Your task to perform on an android device: Open my favorite music artist's videos, Georges Bizet, and share videos of my friend by email on the Vimeo app.
Image 0: 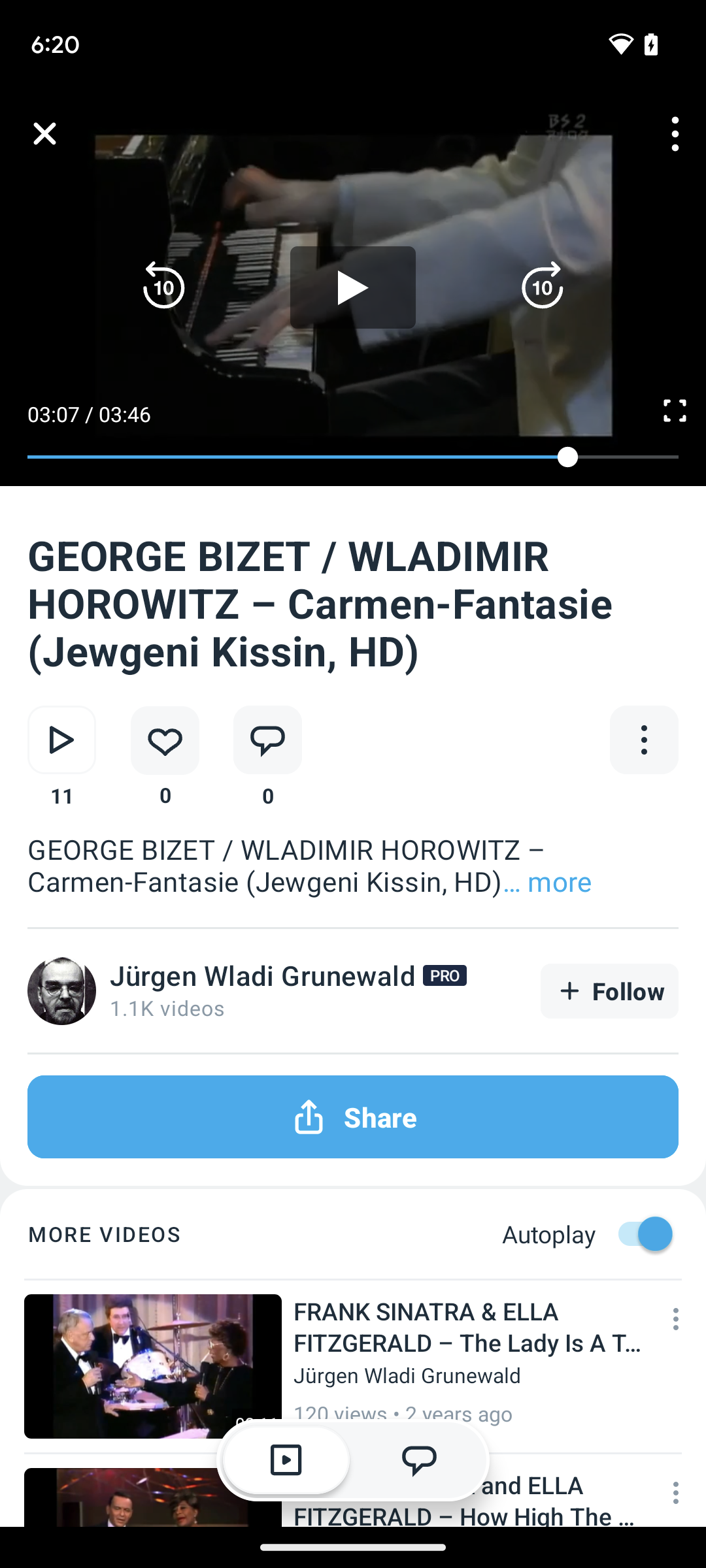
Tap on the share icon present on the screen.
Step 0: click (353, 1117)
Image 1: 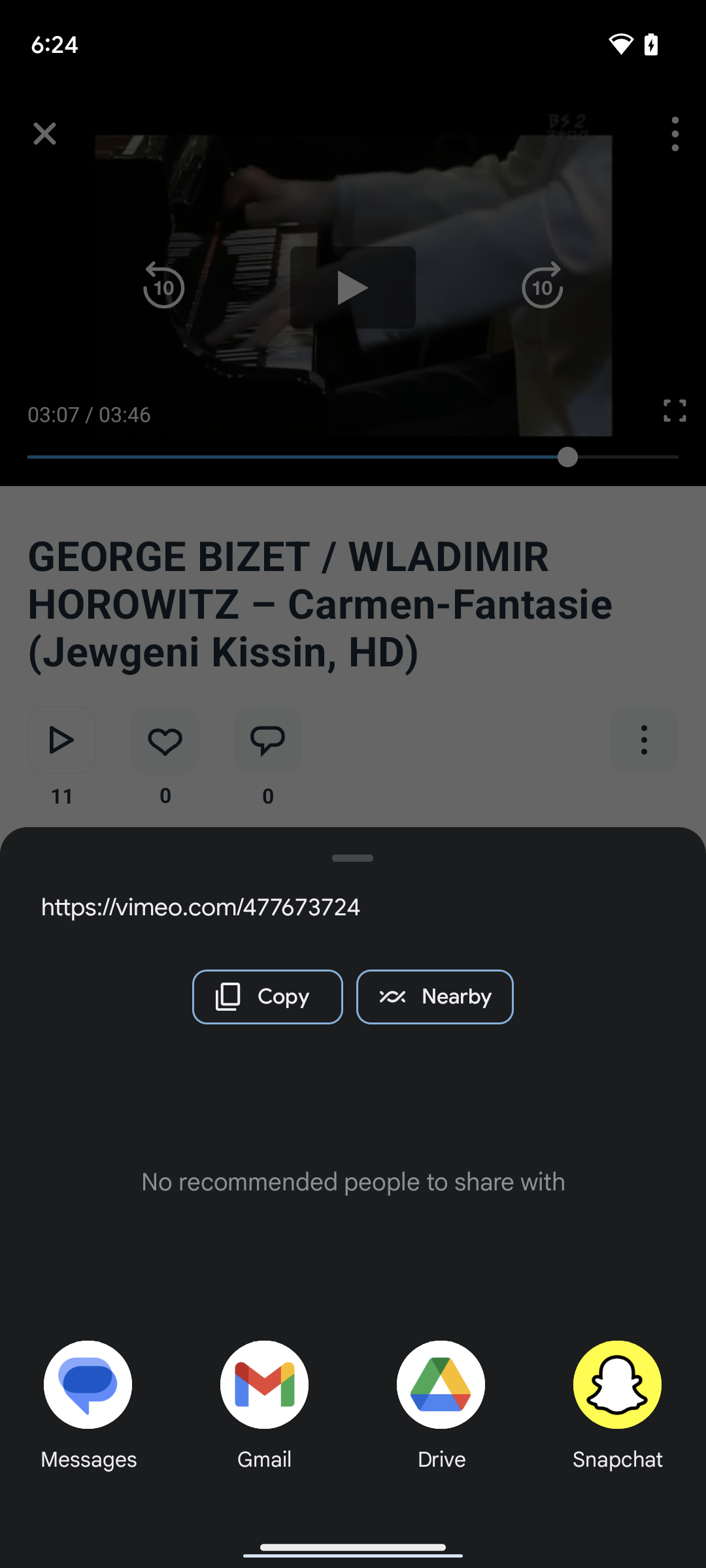
Tap on gmail present on the screen.
Step 1: click (263, 1408)
Image 3: 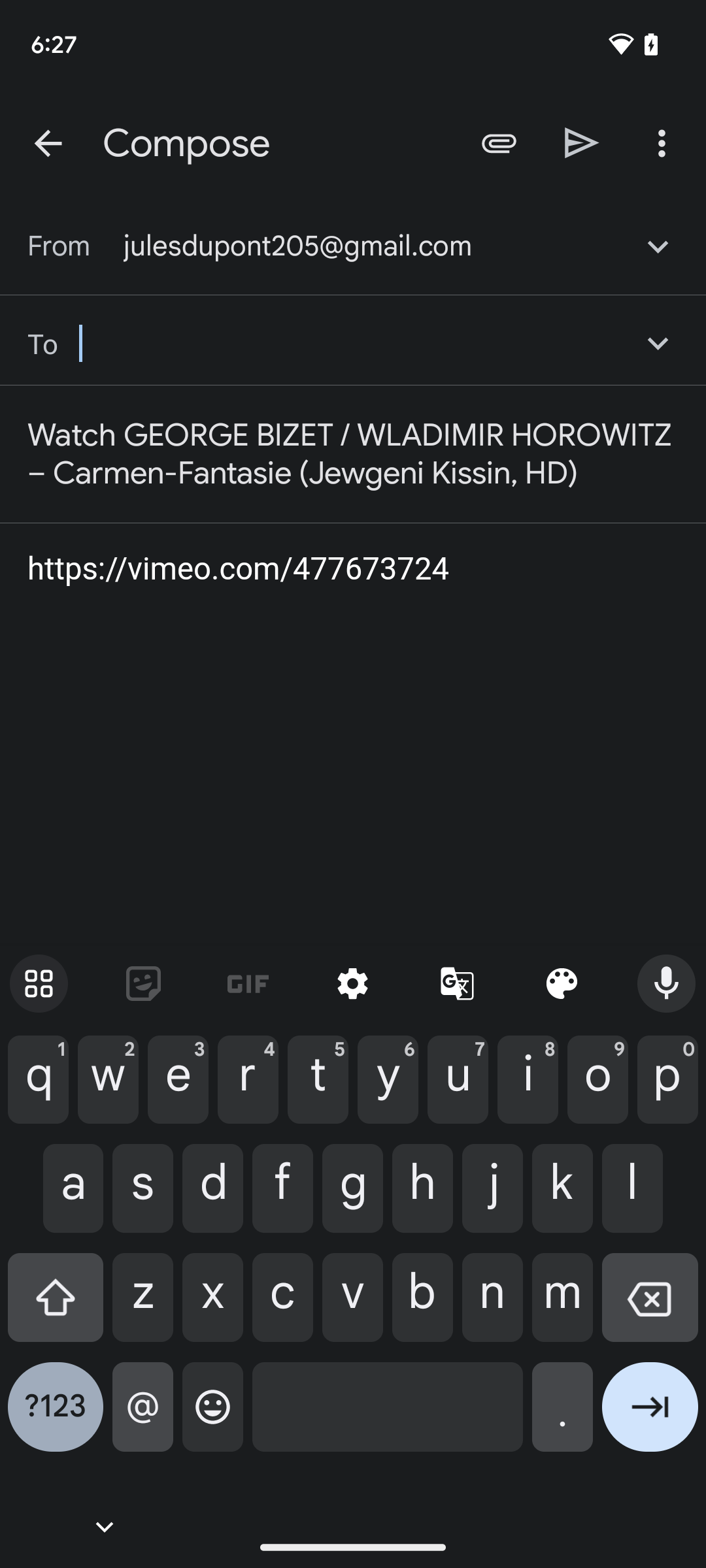
Share the video at amelia.miller2709@gmail.com.
Step 3: type "Amelia.miller2709@gmail.com"
Image 4: 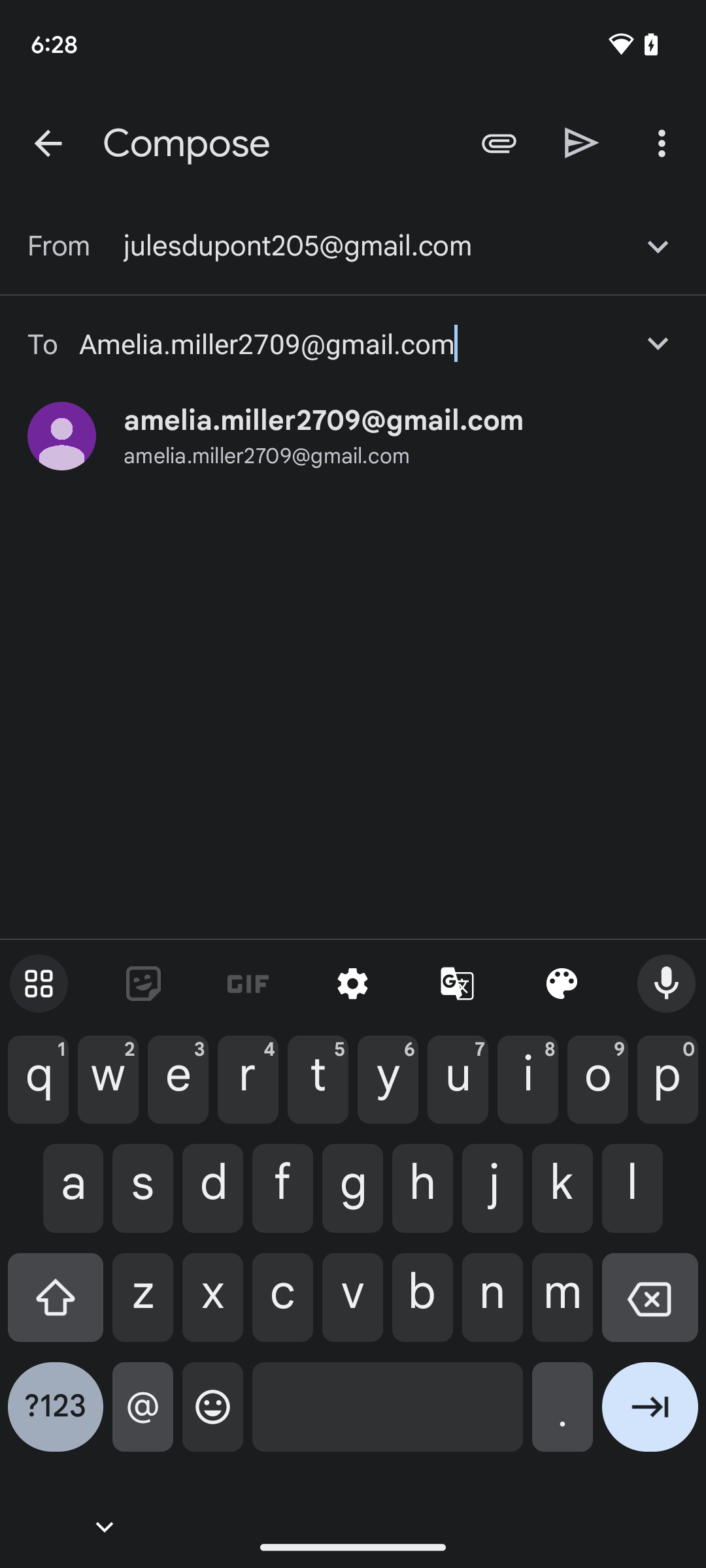
Tap on the arrow present at the bottom right corner of the screen.
Step 4: click (650, 1417)
Image 5: 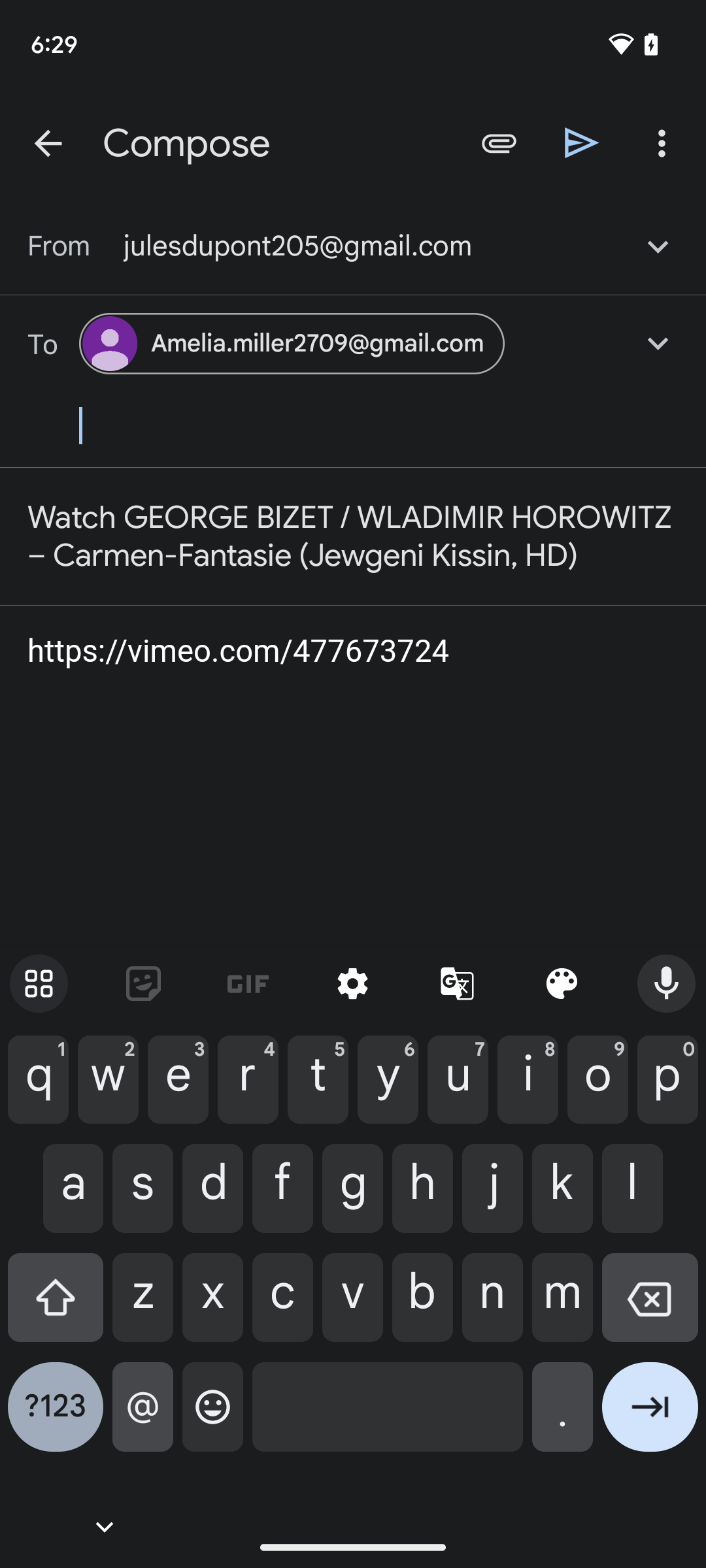
Click on the sent arrow present in the upper part of the screen.
Step 5: click (650, 1417)
Image 6: 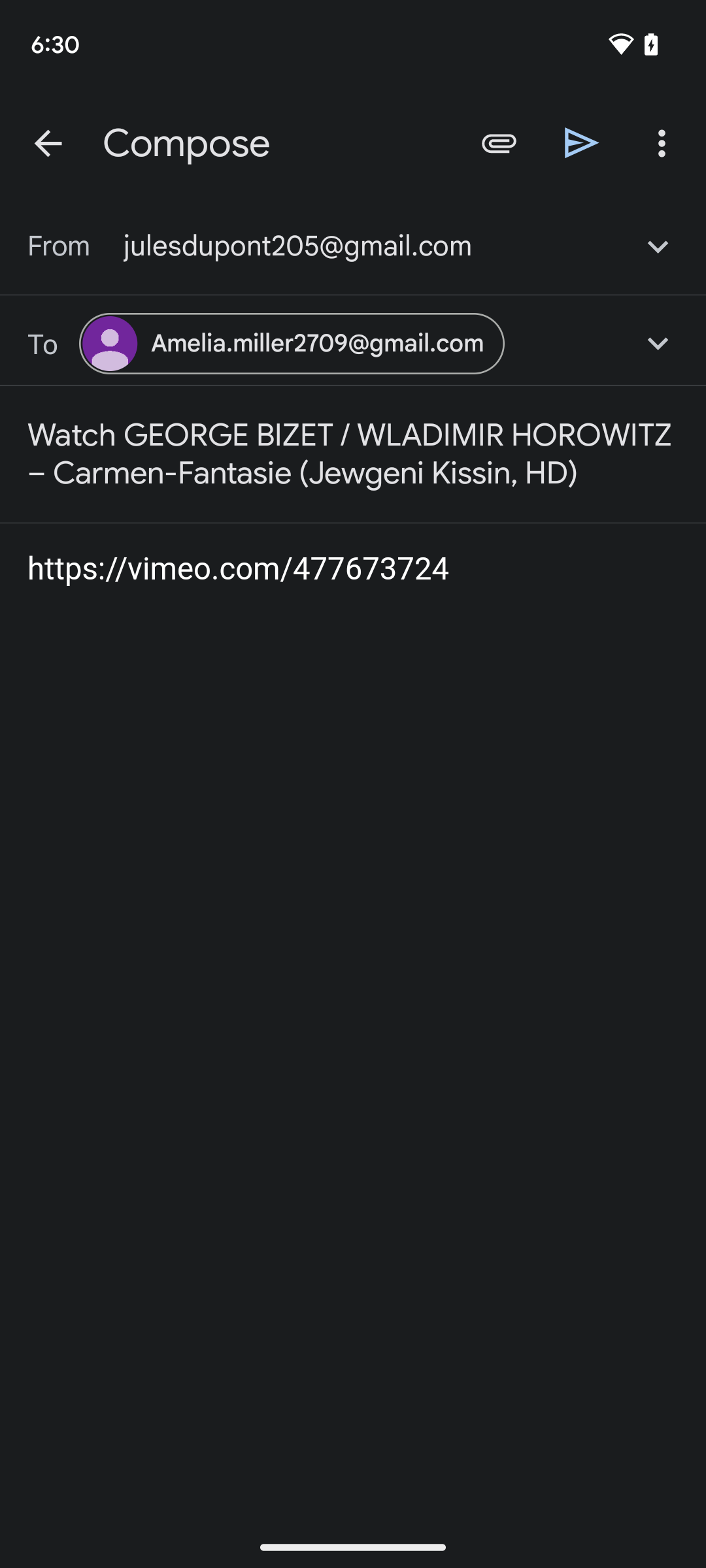
Click on the sent arrow present in the upper part of the screen.
Step 6: click (582, 142)